Your task to perform on an android device: Compare the price of VINTERFINT tealight holder with the GOKVALLA tealight holder  so I can decide which item is the best since the size of both the holders are same.
Image 0: 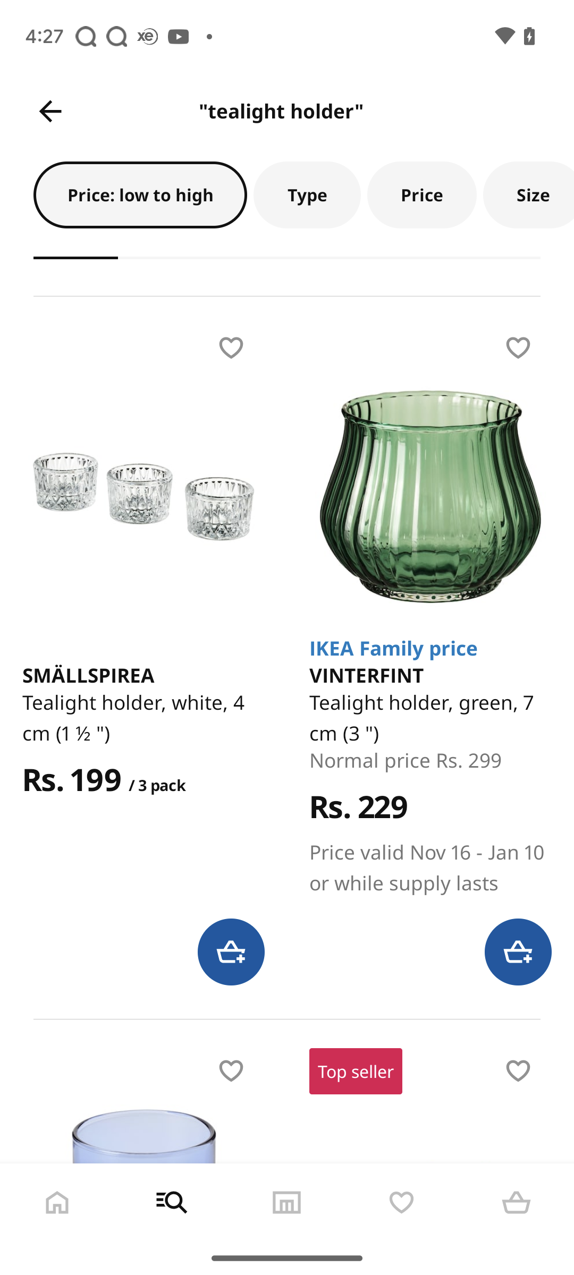
Click on VINTERFINT tealight holder
Step 0: click (430, 497)
Image 1: 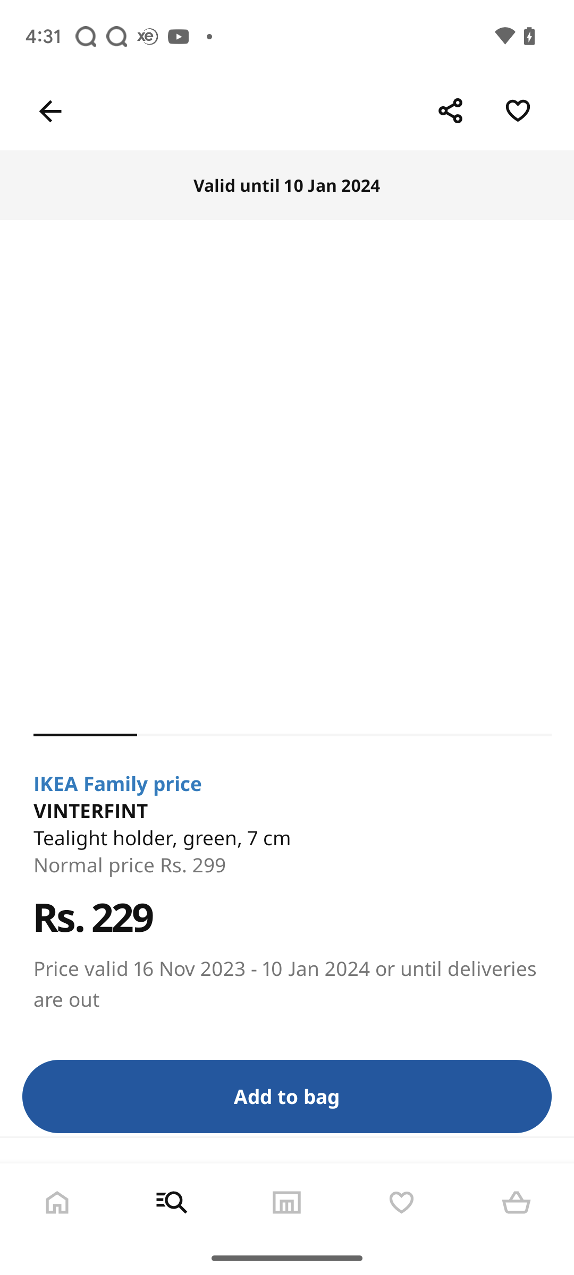
Click on VINTERFINT tealight holder
Step 1: wait
Image 2: 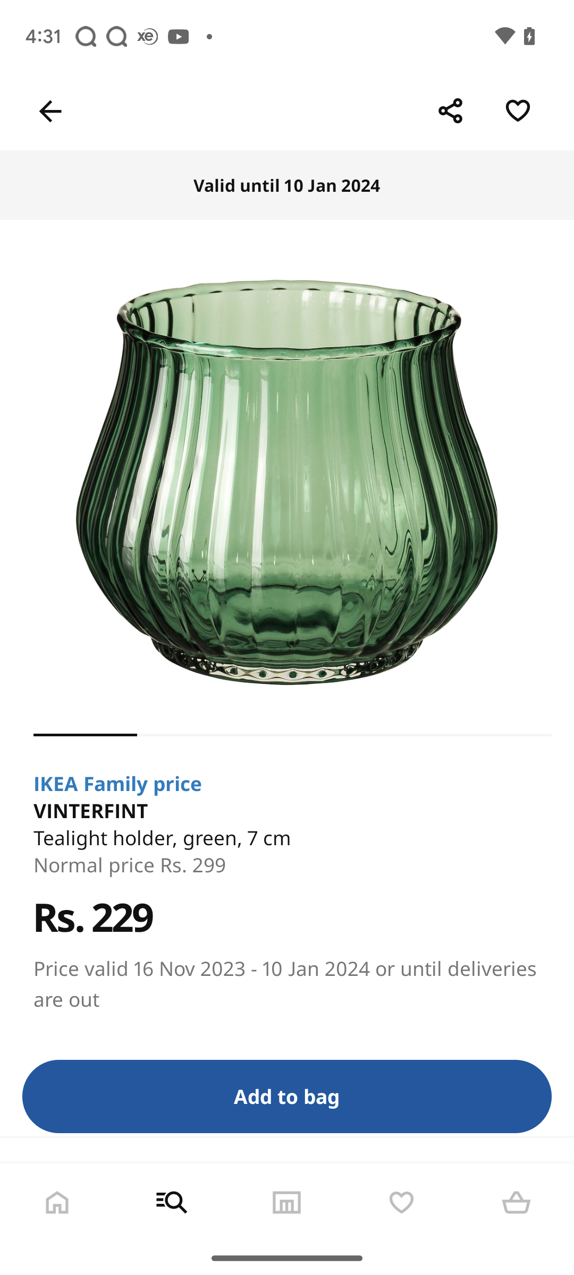
Go back to previous page
Step 2: press back button
Image 3: 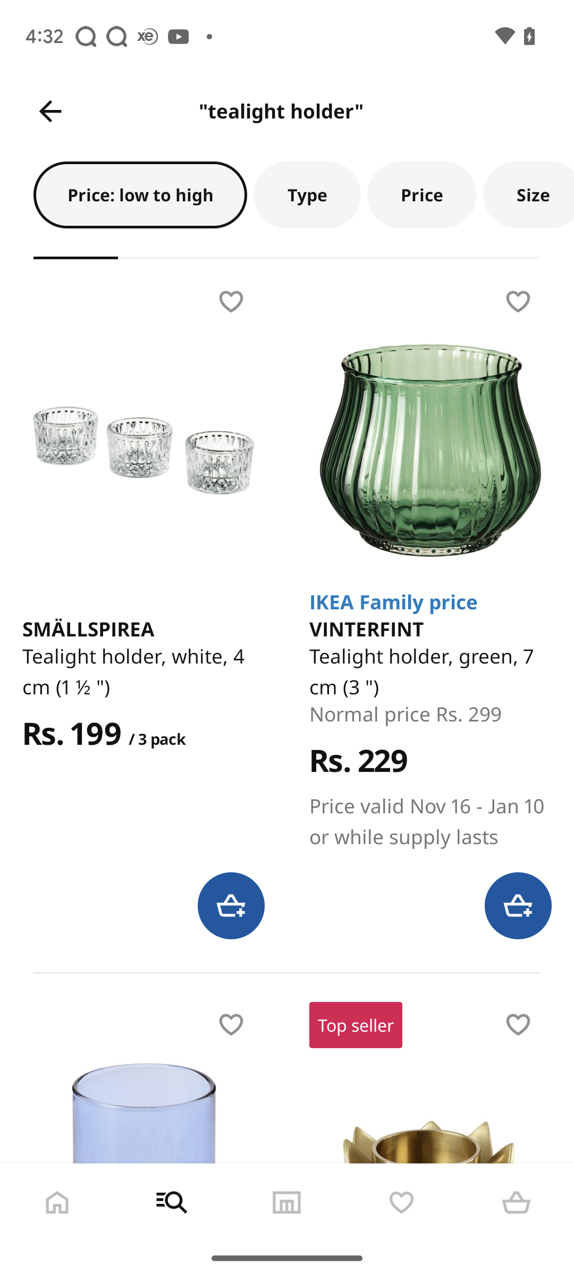
Swipe to view the GOKVALLA tealight holder
Step 3: scroll down
Image 4: 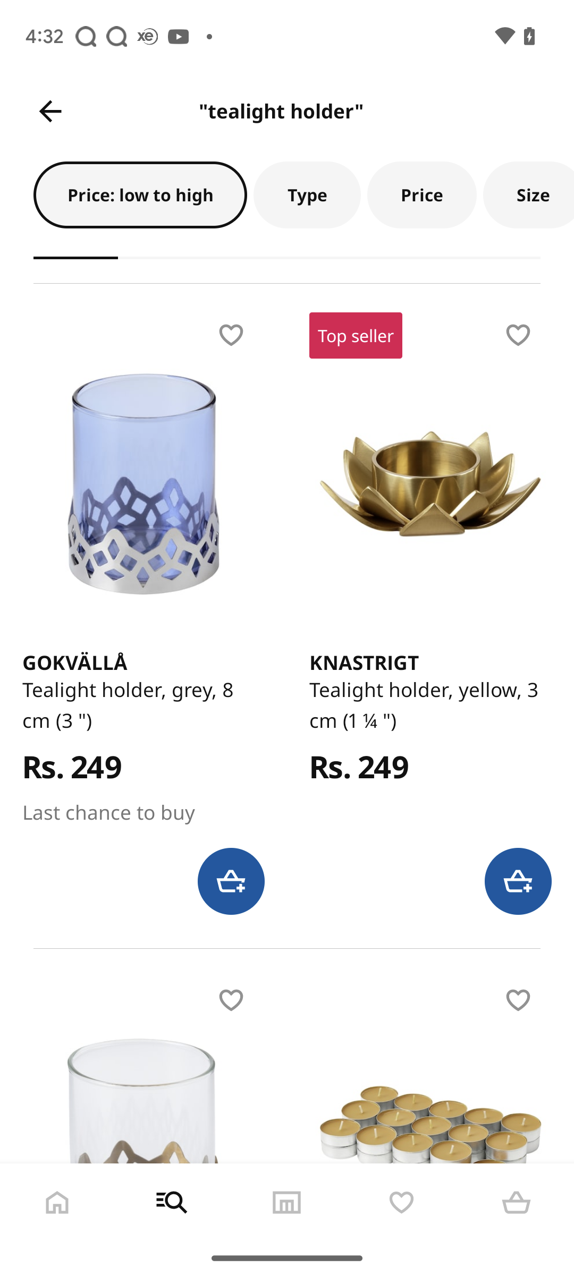
Click on the GOKVALLA tealight holder
Step 4: scroll left
Image 5: 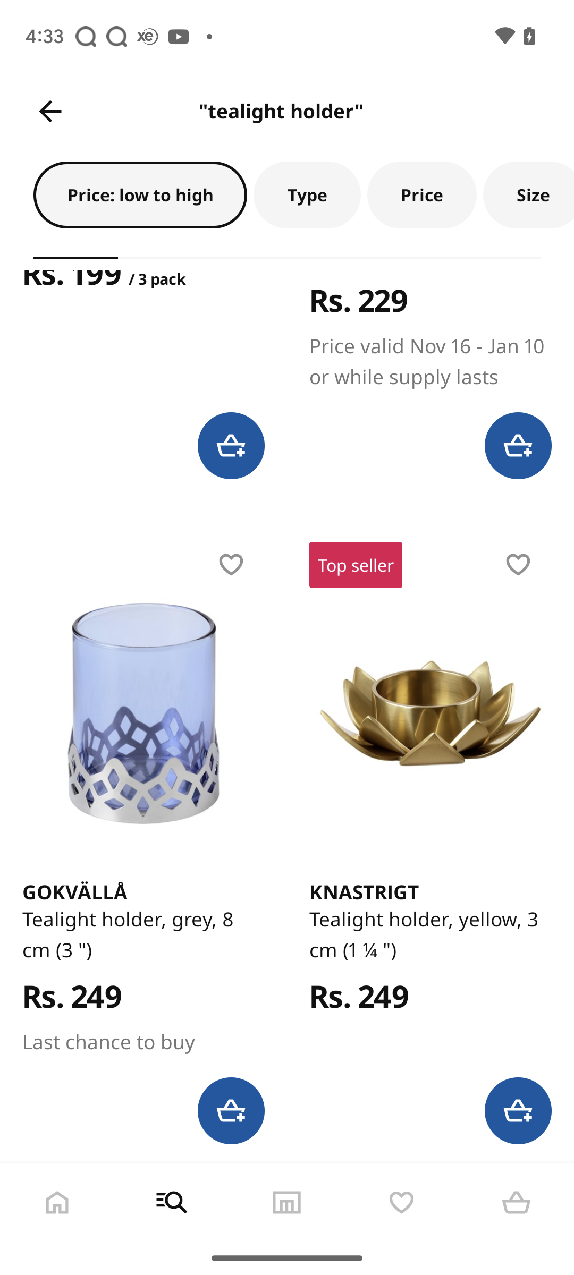
Click on the GOKVALLA tealight holder
Step 5: click (143, 713)